Your task to perform on an android device: I will mark my reminder as complete because my grocery shopping is complete.
Image 0: 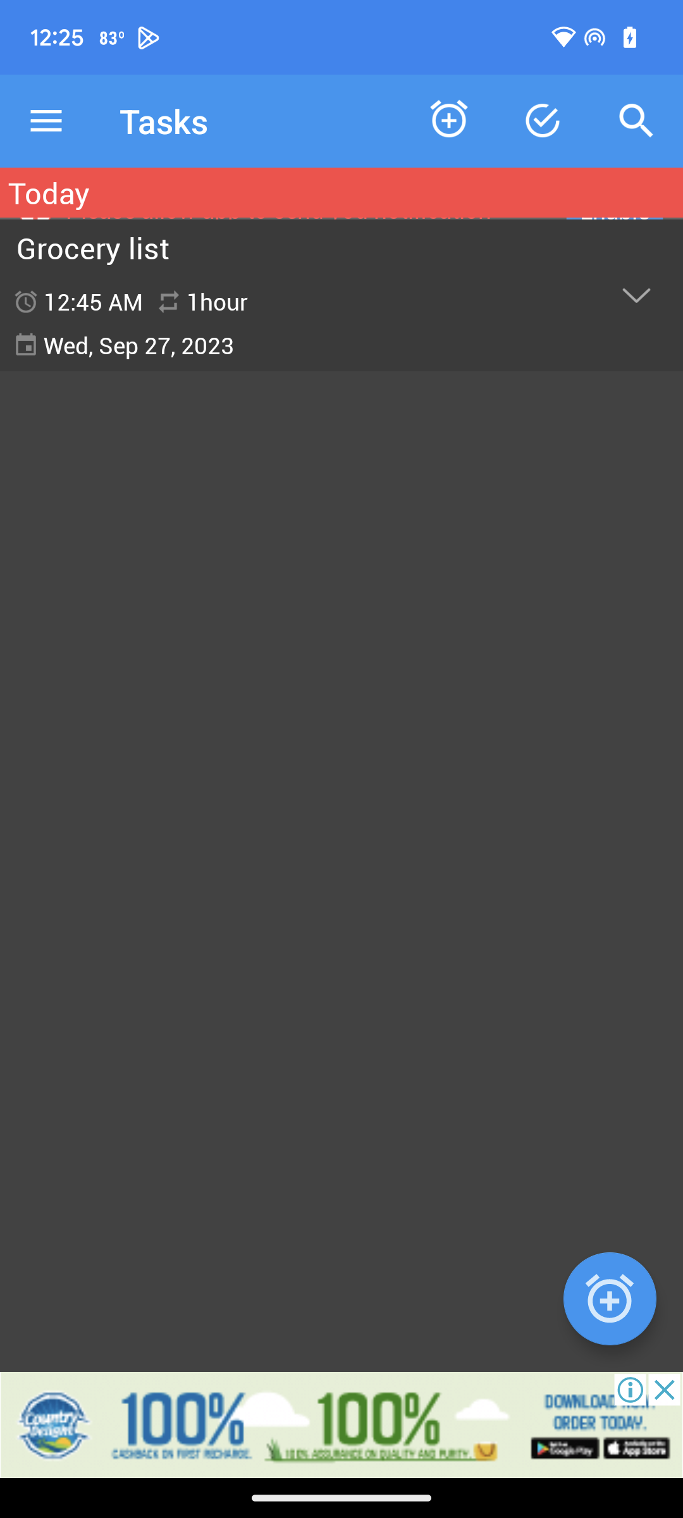
Click on Grocery list.
Step 0: click (92, 247)
Image 1: 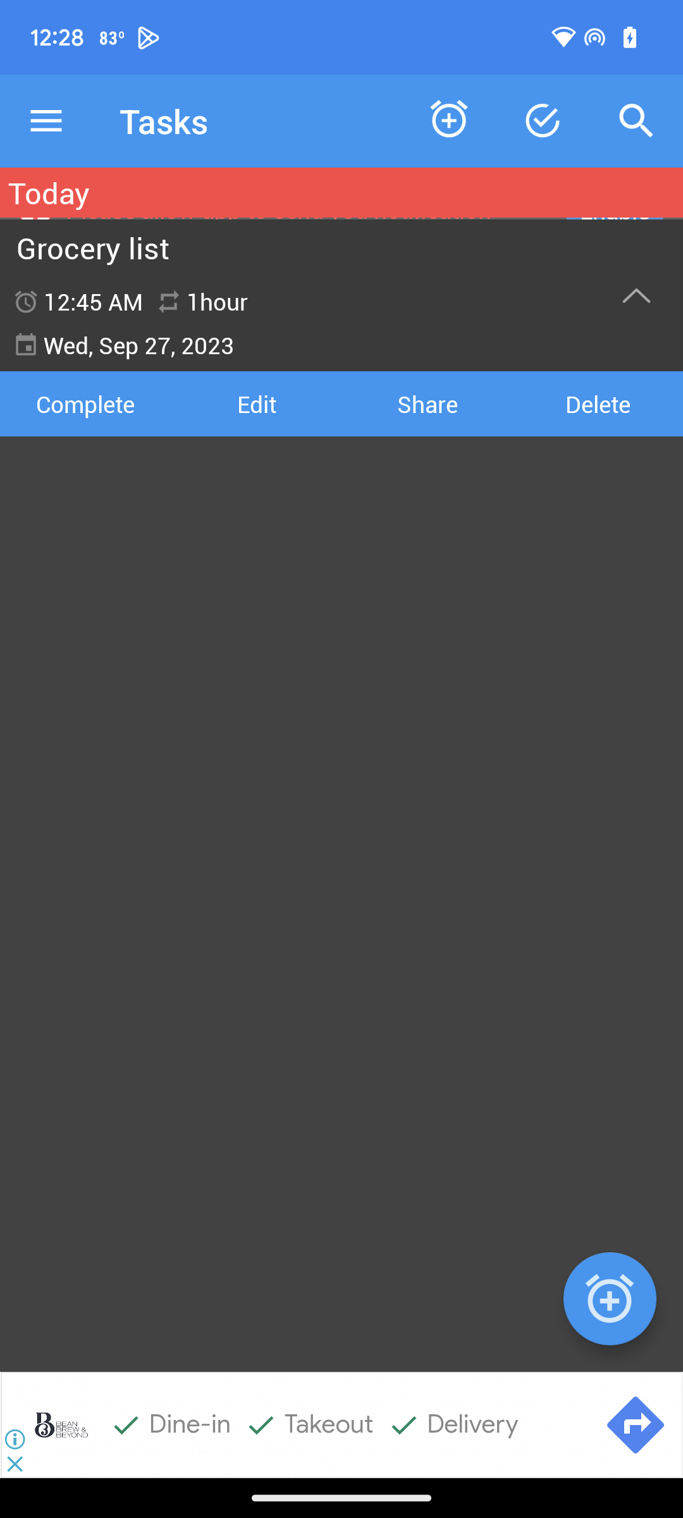
Click on Complete.
Step 1: click (85, 404)
Image 2: 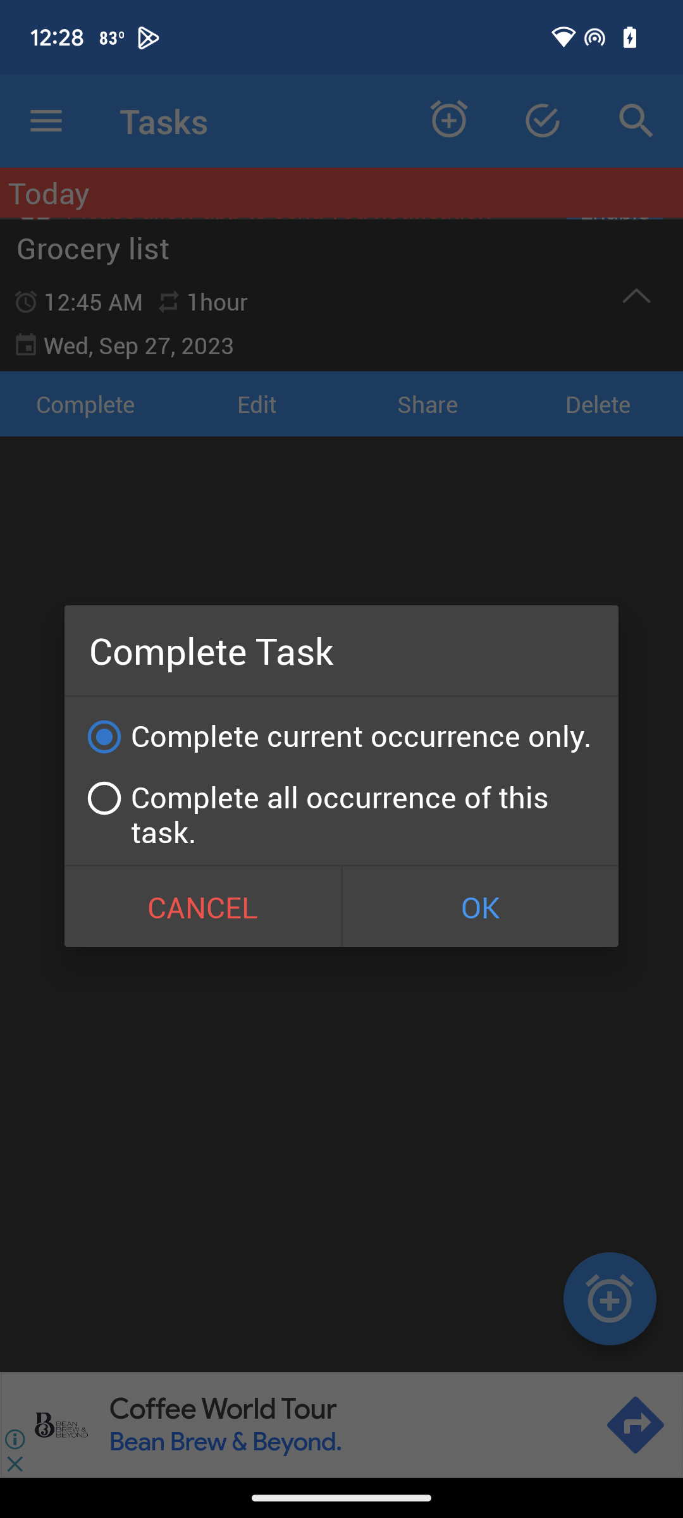
Click on ok.
Step 2: click (480, 906)